Your task to perform on an android device:  Search note name with Social Media
Image 1: 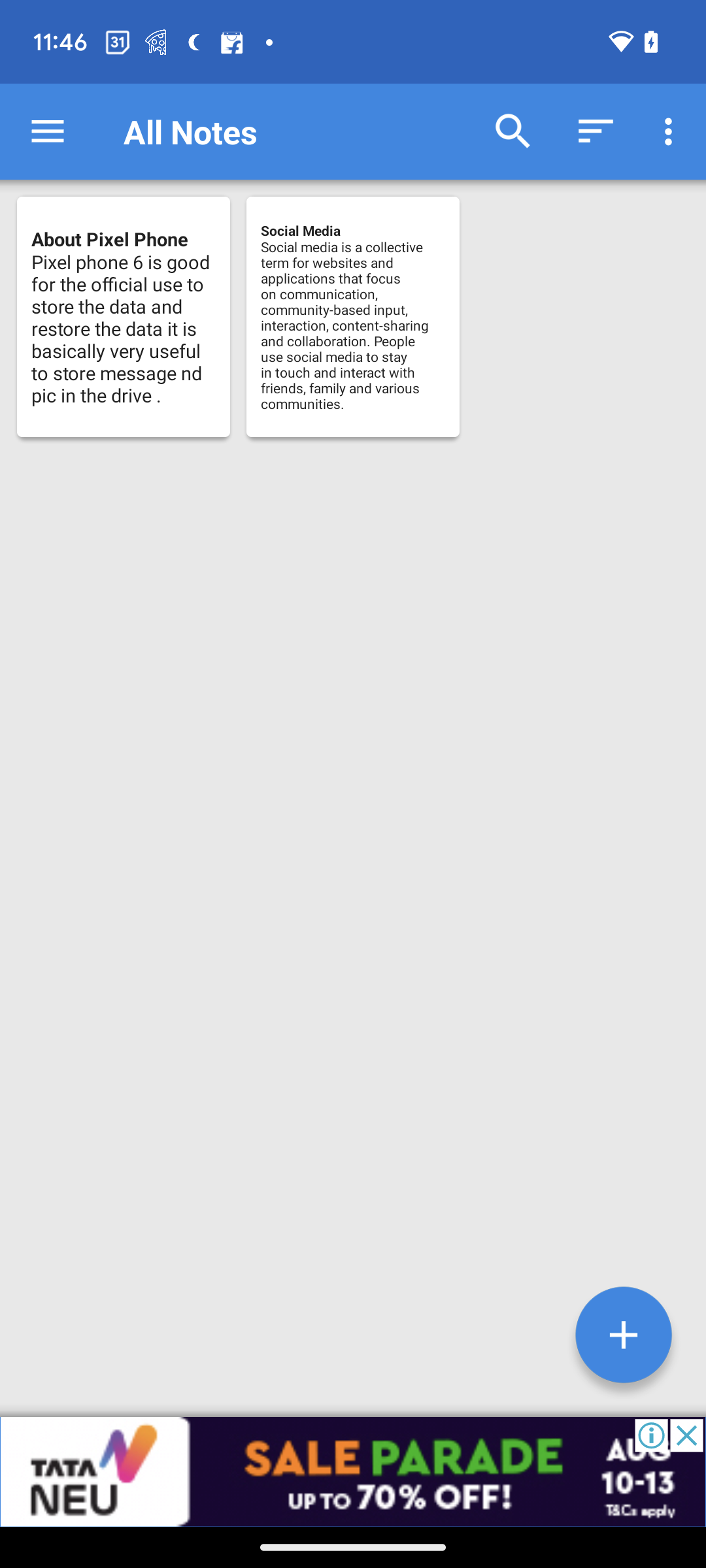
click on the search bar the top of the screen
Step 1: click (513, 131)